Your task to perform on an android device: I've been looking for a shoe rack for a few days, so I'm going to check on the Top-Most Hardware app.
Image 0: 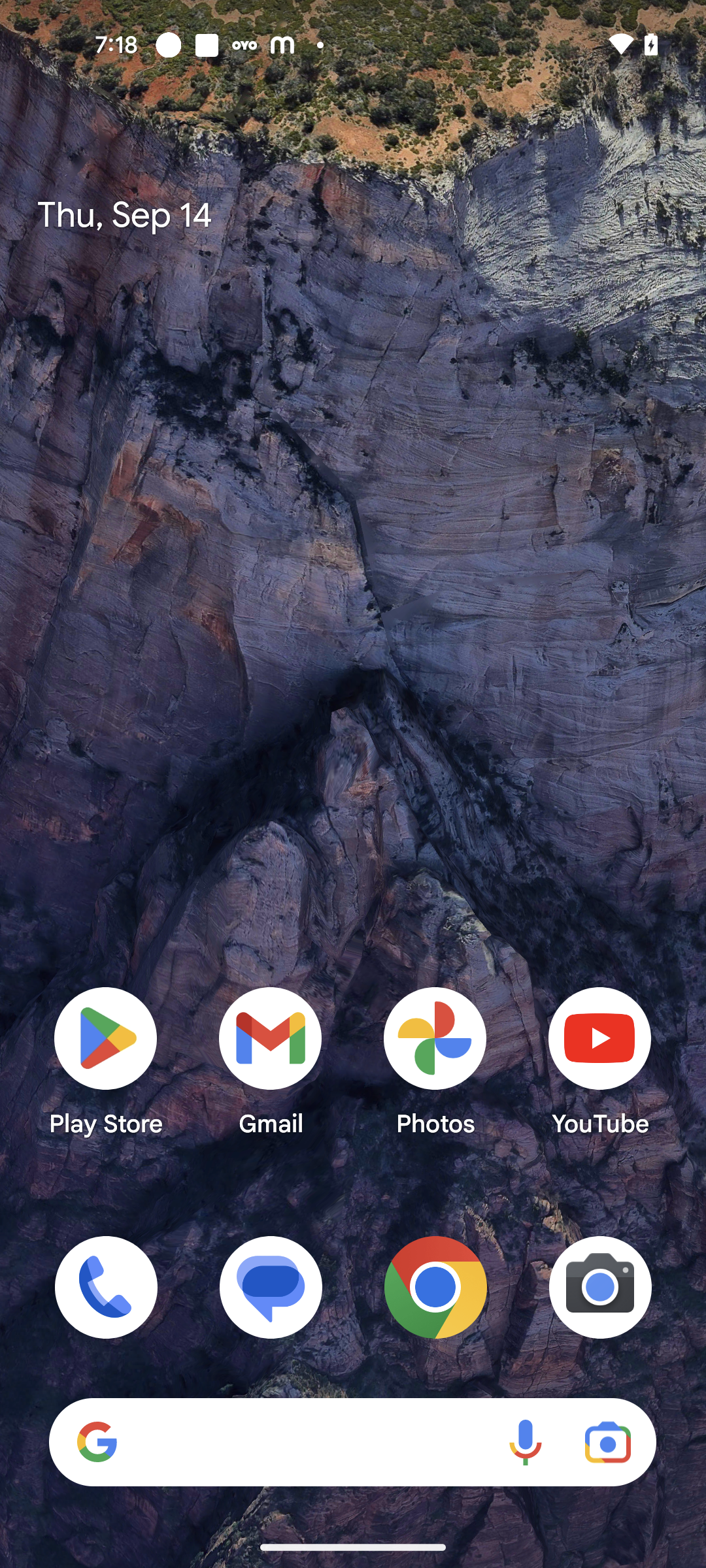
Open Top-Most Hardware app
Step 0: open app "Top-Most Hardware"
Image 1: 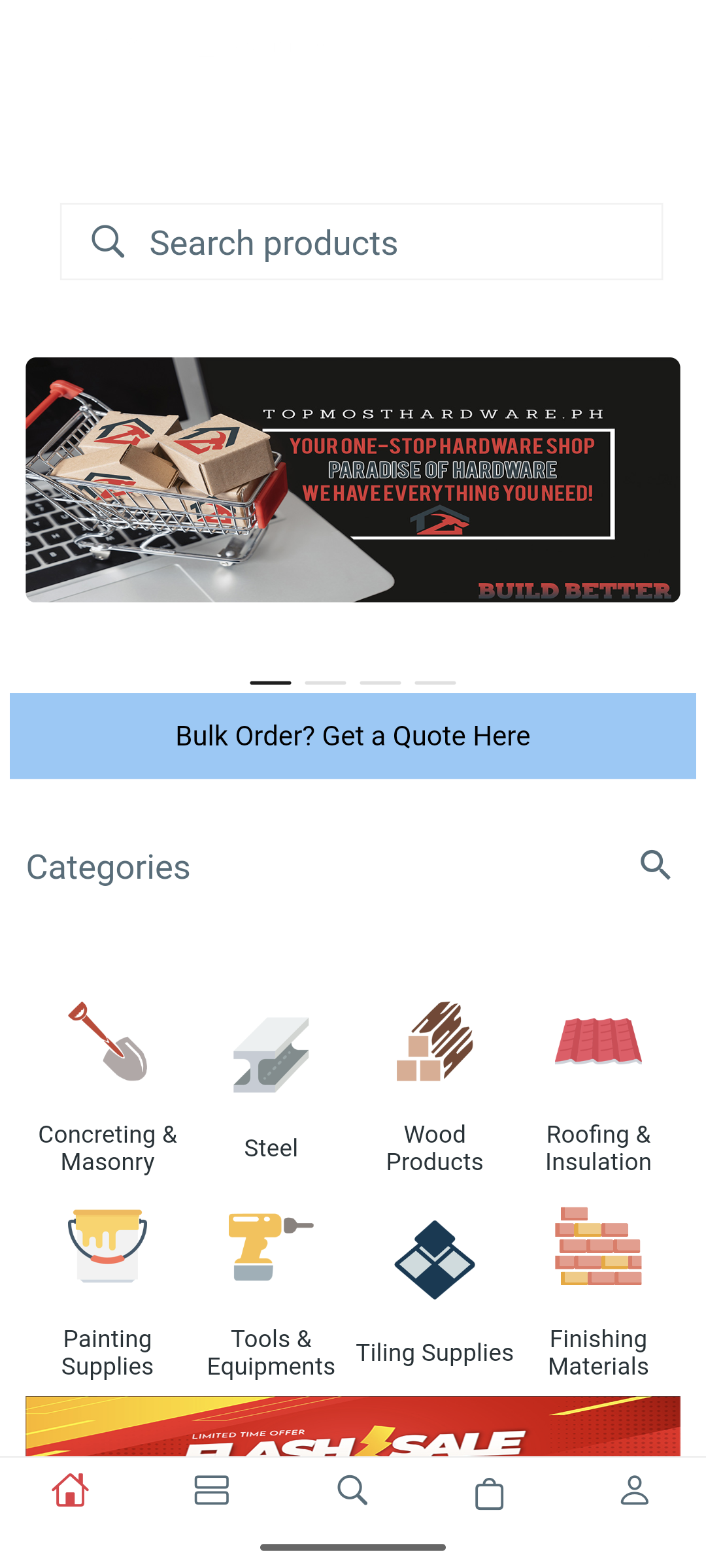
Click on the search bar
Step 1: click (353, 242)
Image 2: 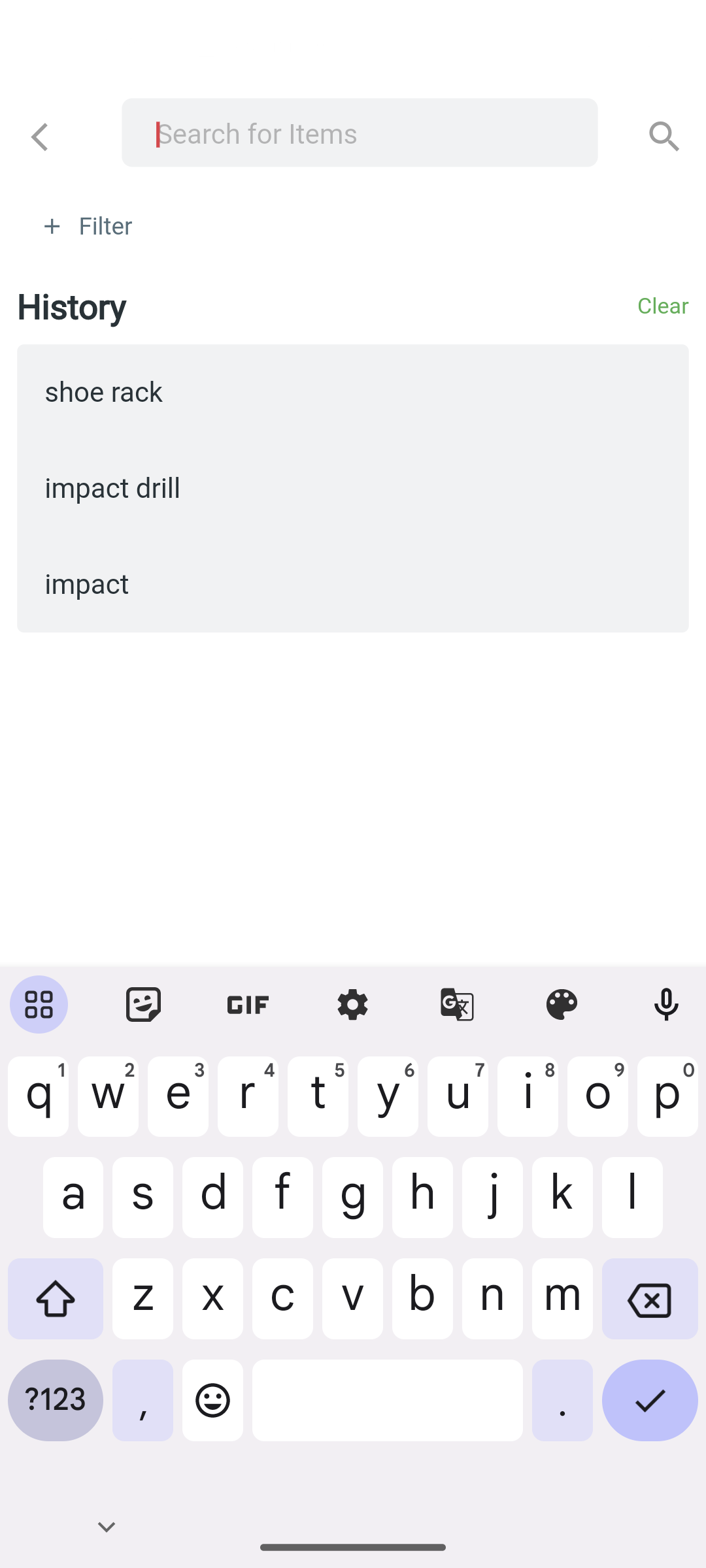
Search for Shoe rack
Step 2: type "Shoe rack"
Image 3: 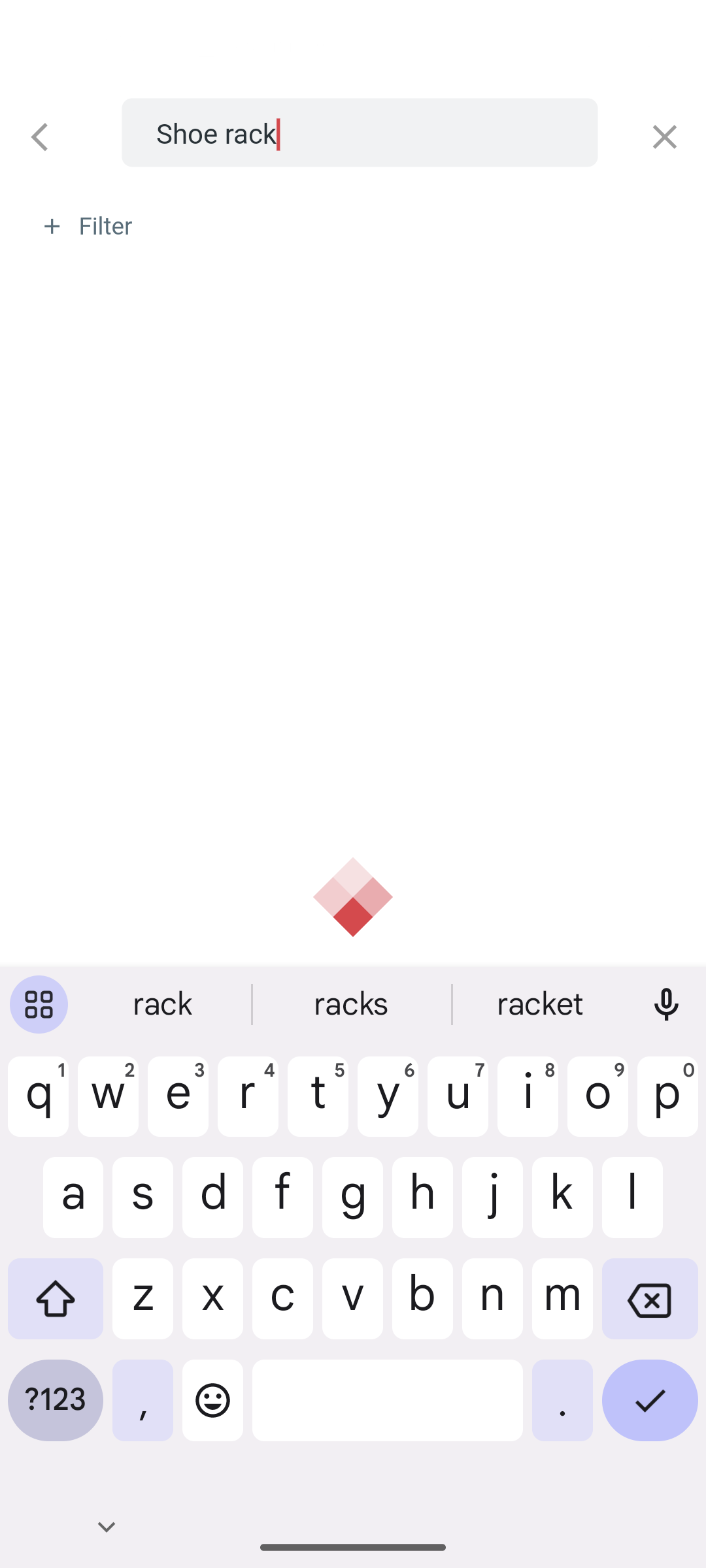
Click on the Tick button
Step 3: click (650, 1410)
Image 4: 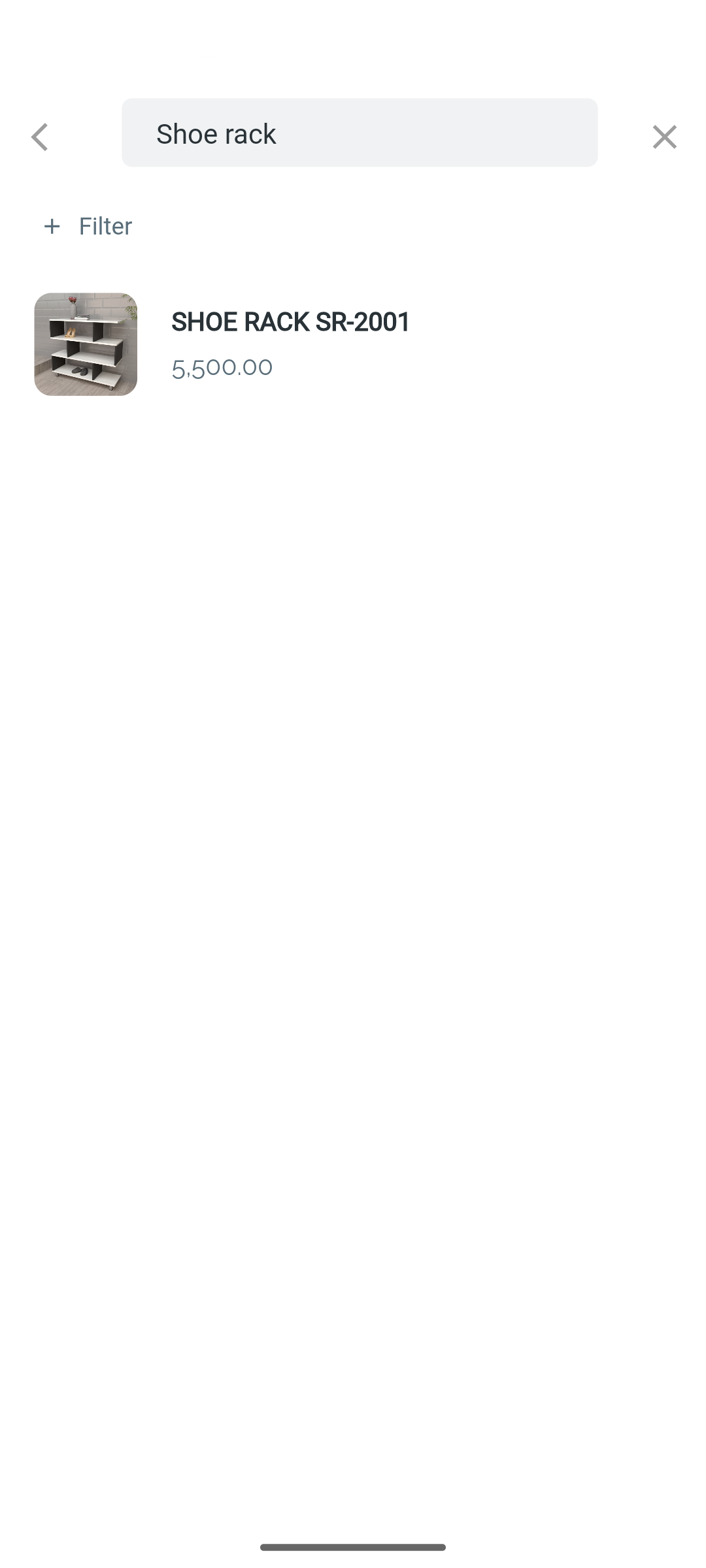
Open the Shoe Rack product
Step 4: click (353, 344)